Your task to perform on an android device: Because I am so excited about the changes, I want to keep track of the currency exchange rates.
Image 0: 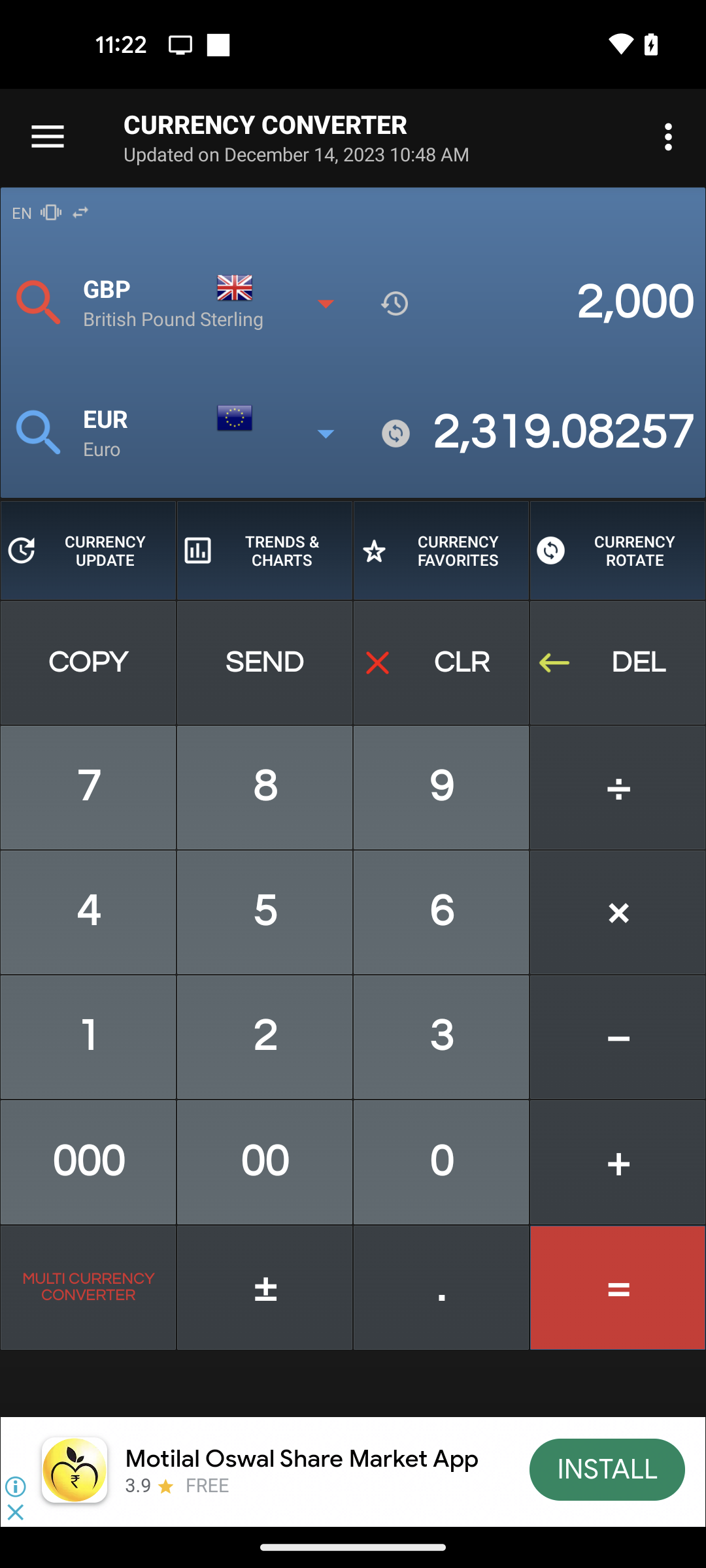
Tap on the trends & charts option
Step 0: click (265, 550)